Your task to perform on an android device: Check out the OpenTable app's menu for Lakaz Maman- Mauritian Street Kitchen.
Image 0: 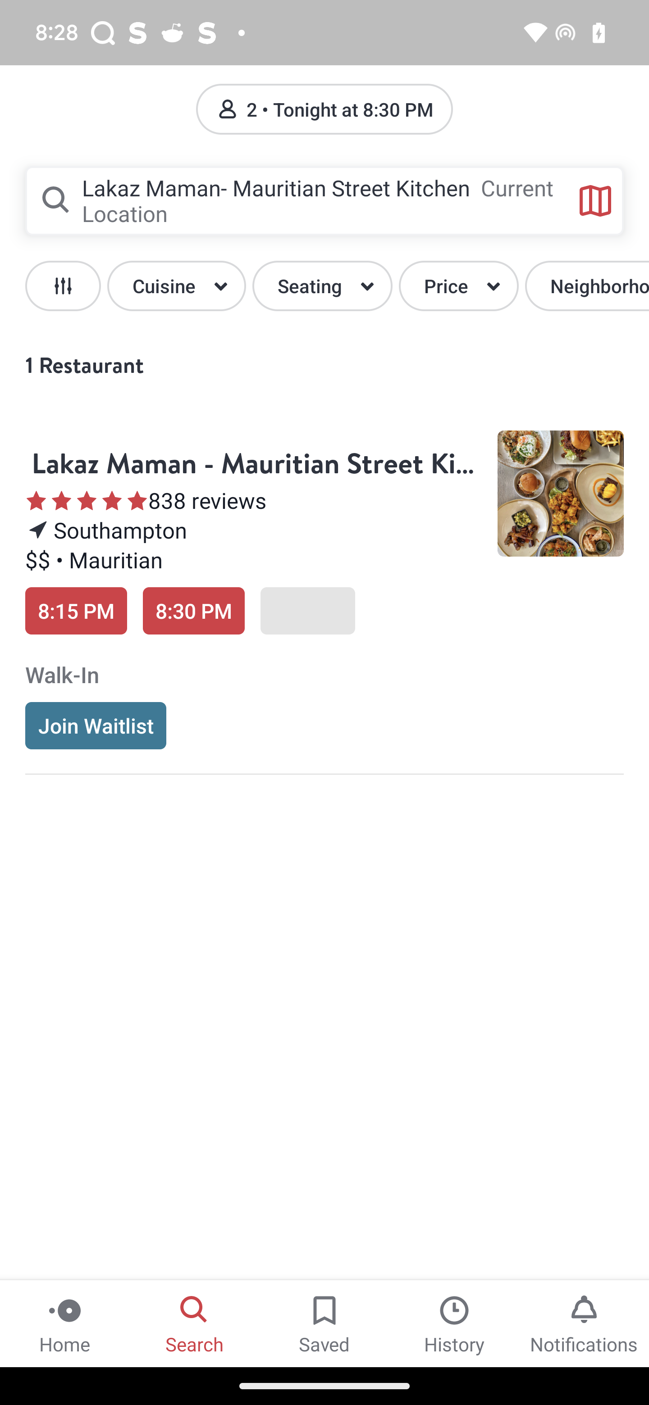
Click on the suggested restaurant 
Step 0: click (255, 530)
Image 1: 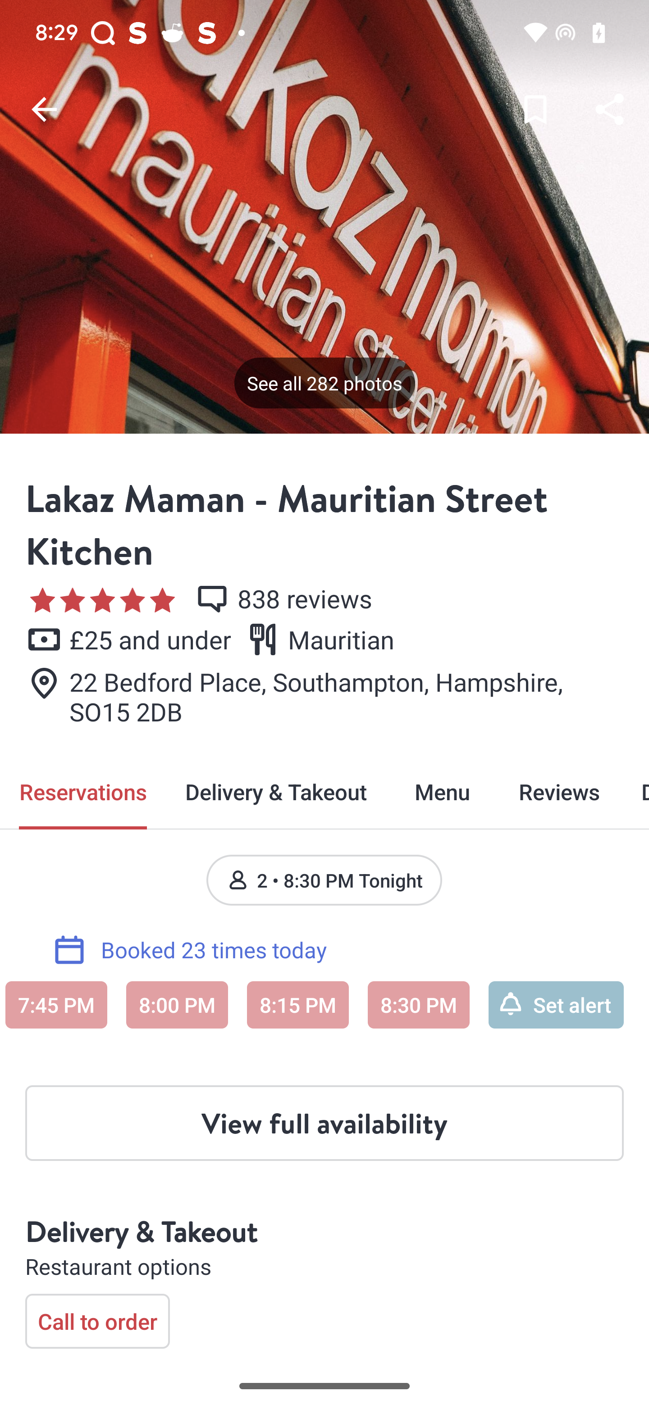
Click on the menu option
Step 1: click (442, 792)